Your task to perform on an android device: Check out the Screw Driver category on the Hardware Shack app to locate the screwdriver set.
Image 0: 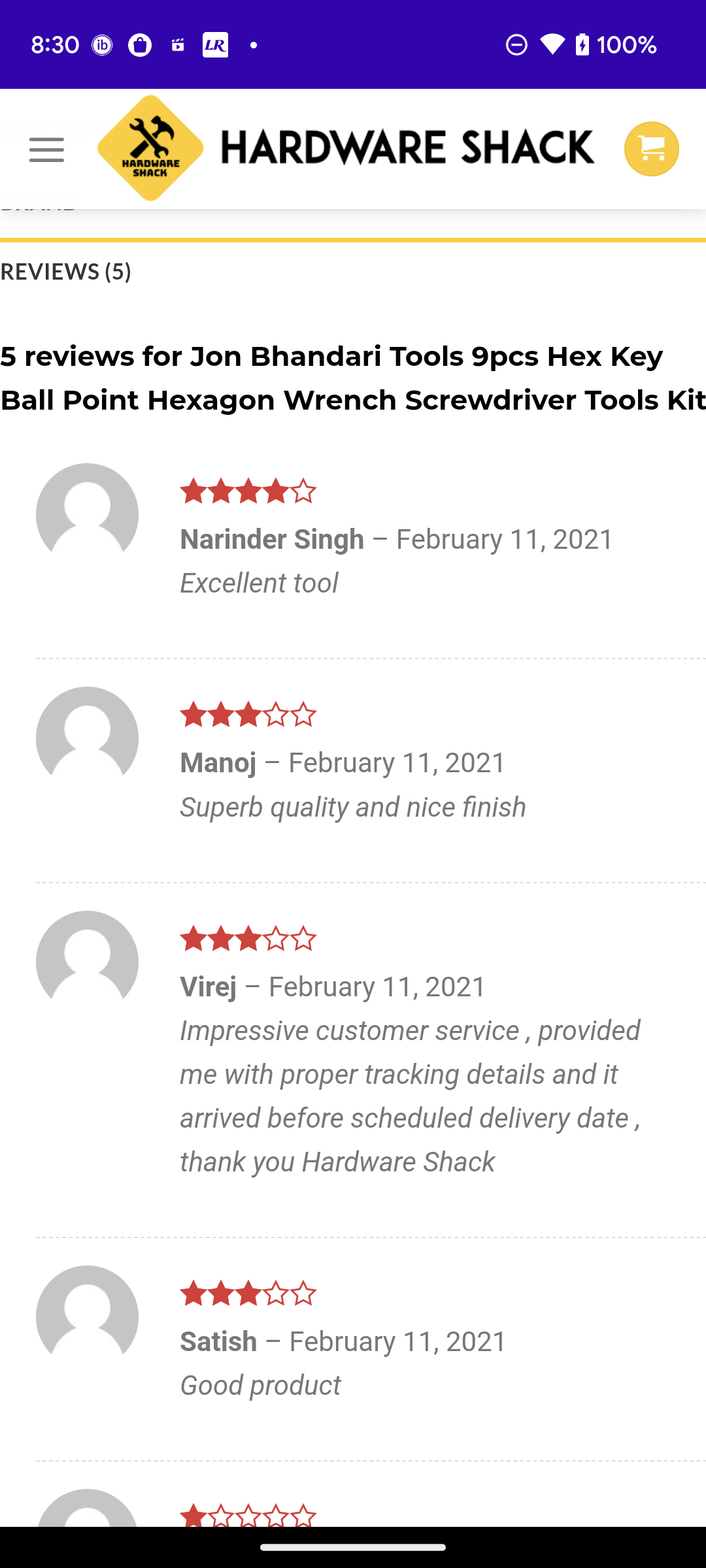
Click on the three bar menu icon at the top left corner of the screen
Step 0: click (46, 150)
Image 1: 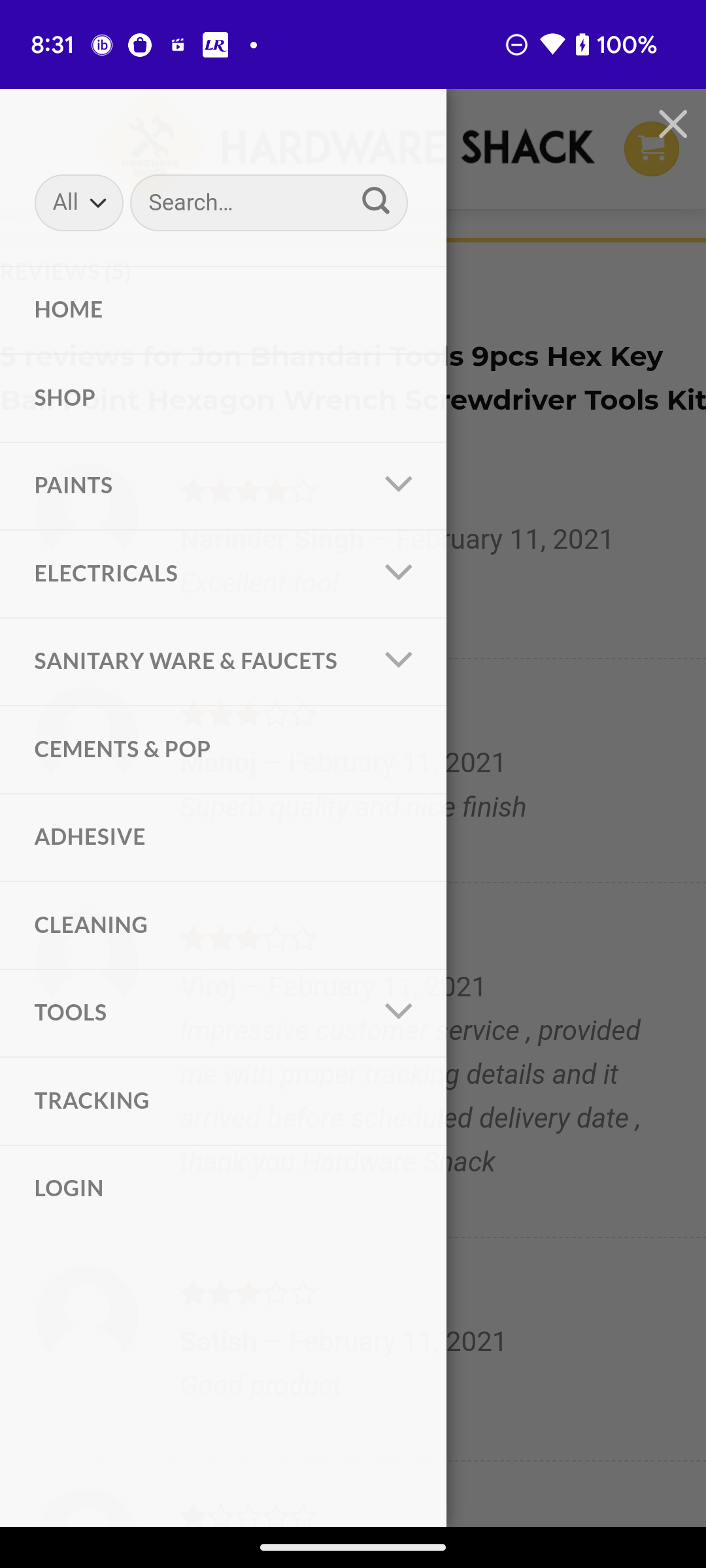
Click on the drop down icon of TOOLS 
Step 1: click (423, 1097)
Image 2: 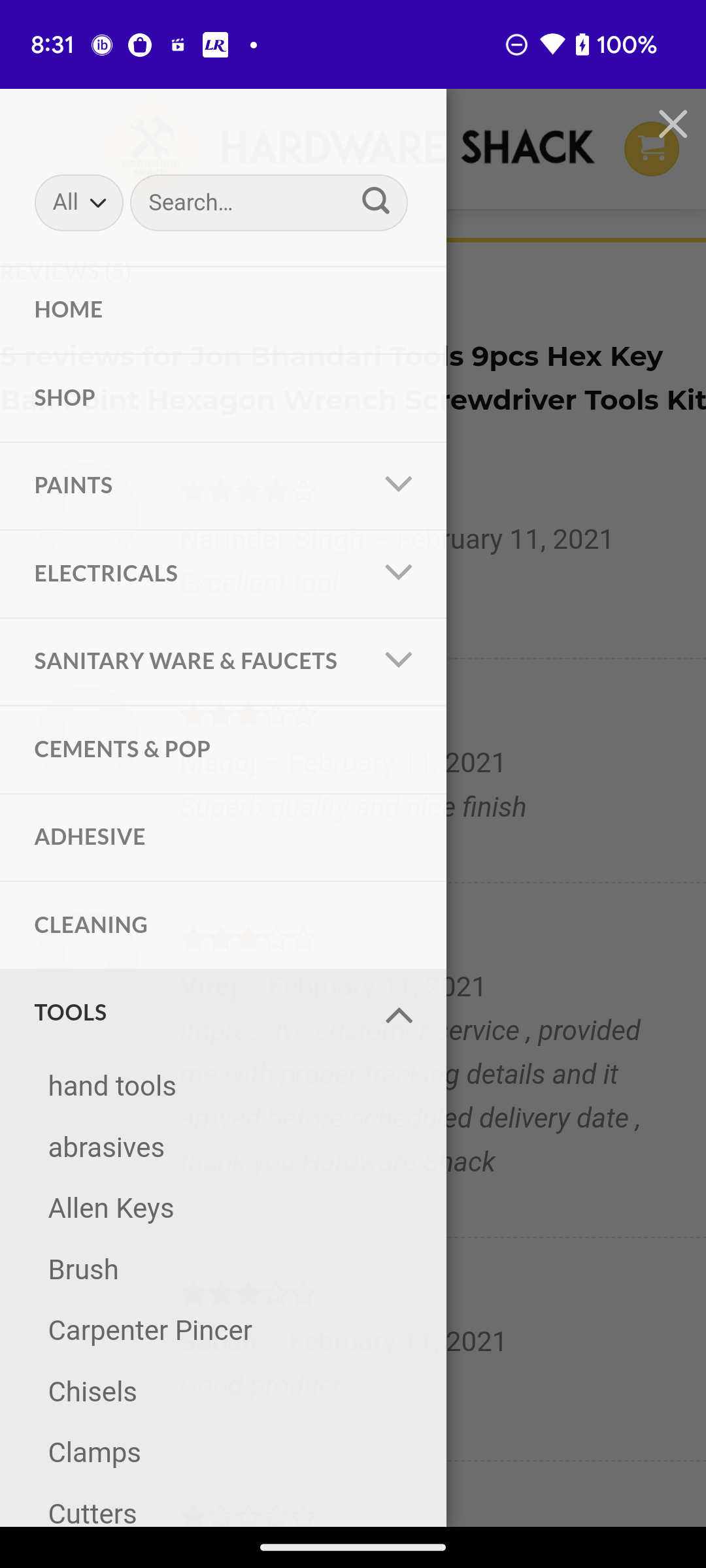
swipe up
Step 2: scroll down
Image 3: 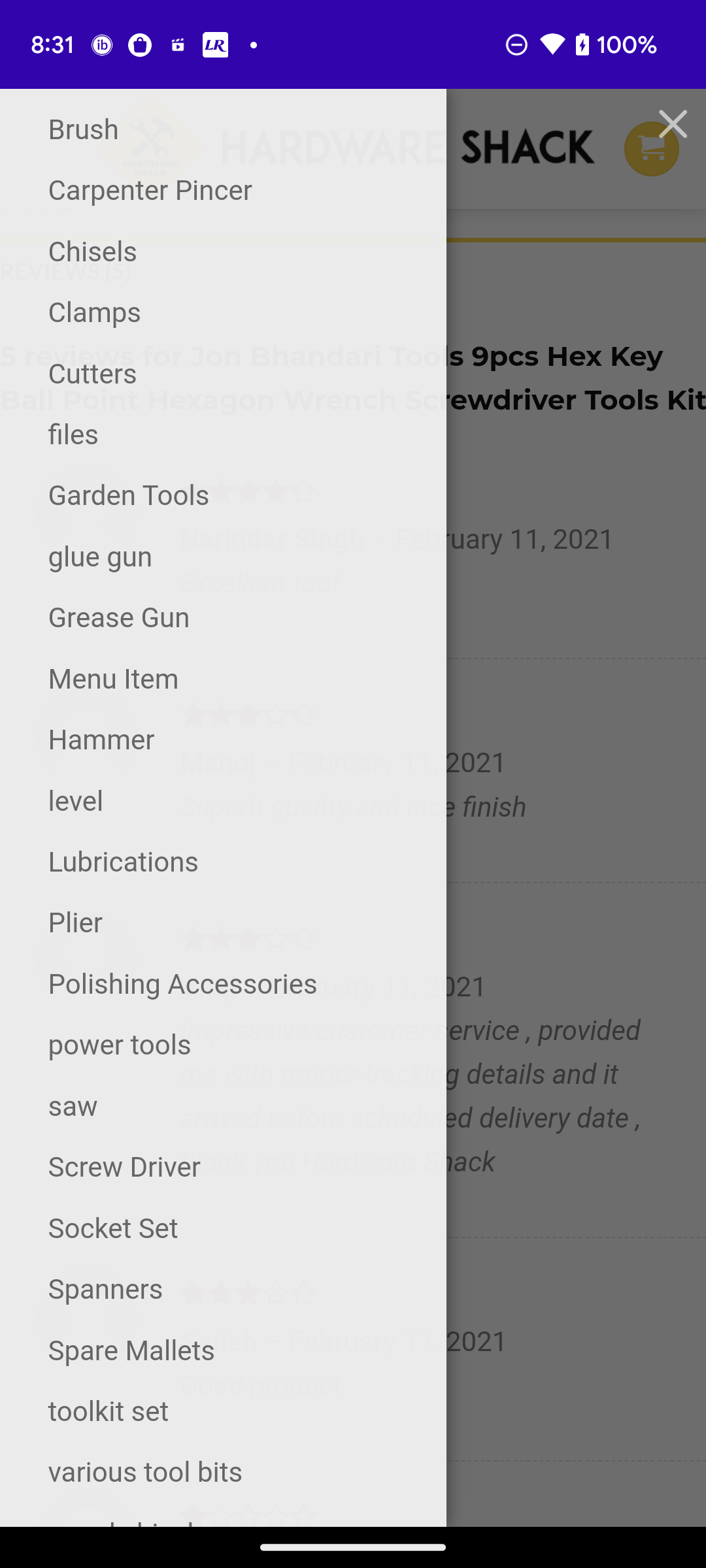
Click on Screw Driver
Step 3: click (124, 1167)